Your task to perform on an android device: Open the Blossom app and create a garden plan to grow Abyssinian Banana plant also mentioning their water , temperature, light or humidity required to grow them.
Image 1: 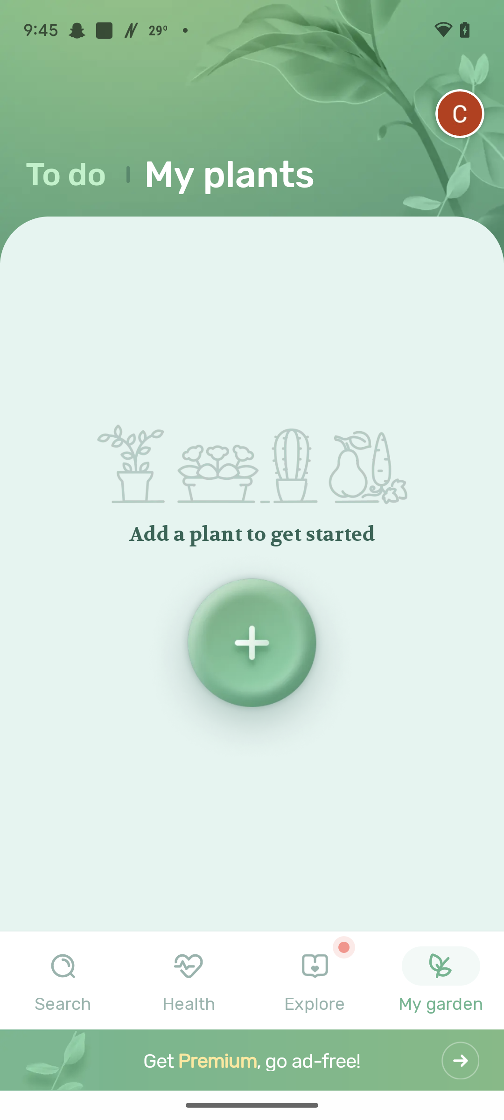
Click on the + icon
Step 1: click (252, 657)
Image 2: 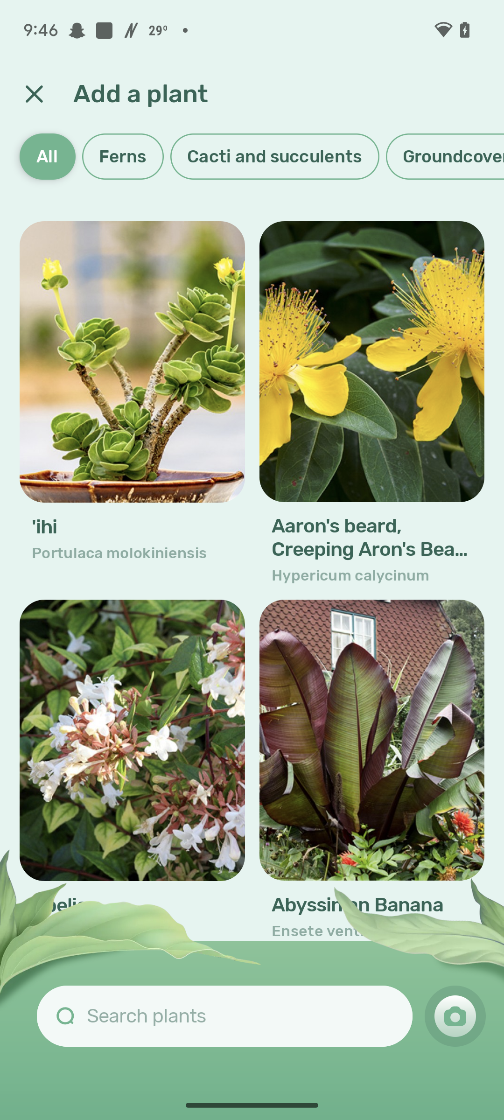
Select the Abyssinian Banana
Step 2: click (371, 740)
Image 4: 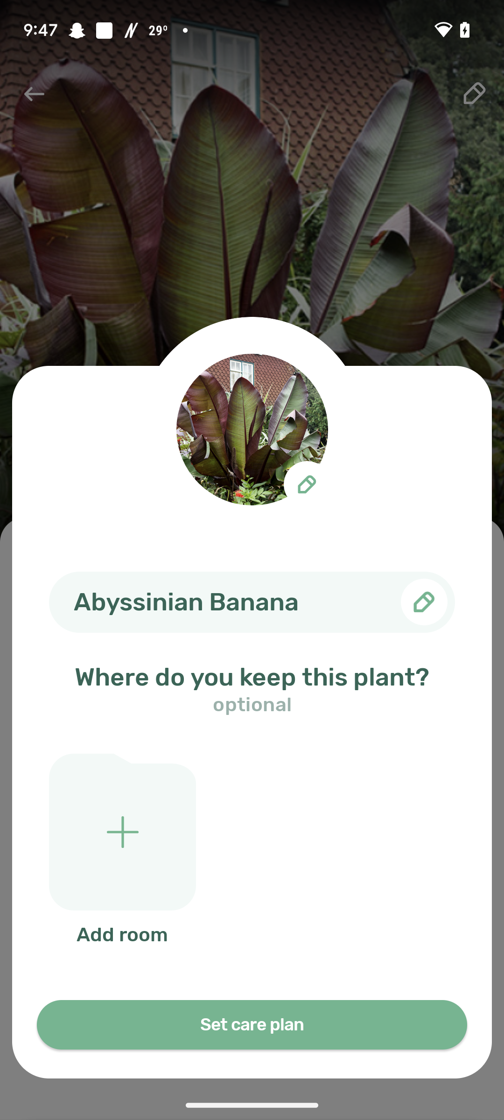
Click on the set care plan button
Step 4: click (252, 1025)
Image 5: 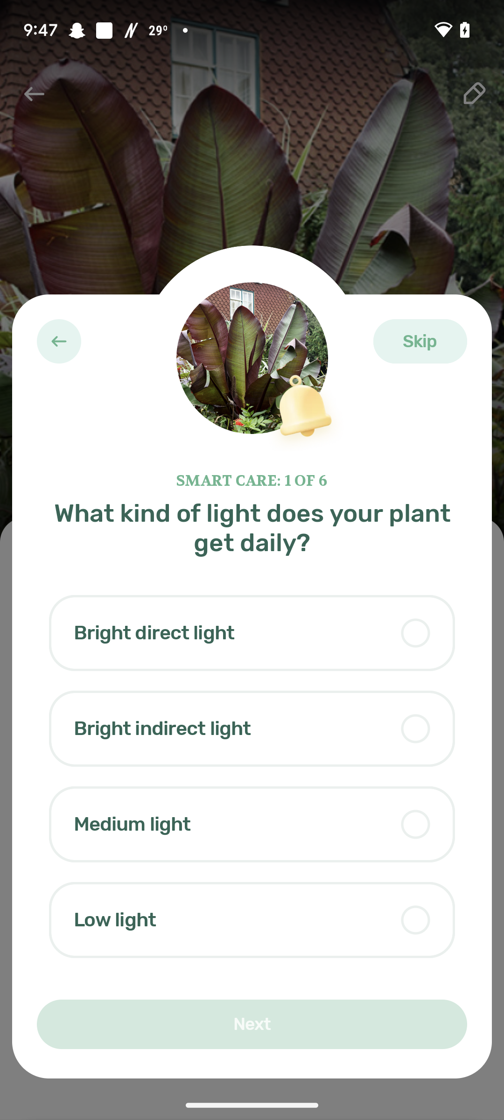
Choose light as bright direct light
Step 5: click (252, 633)
Image 6: 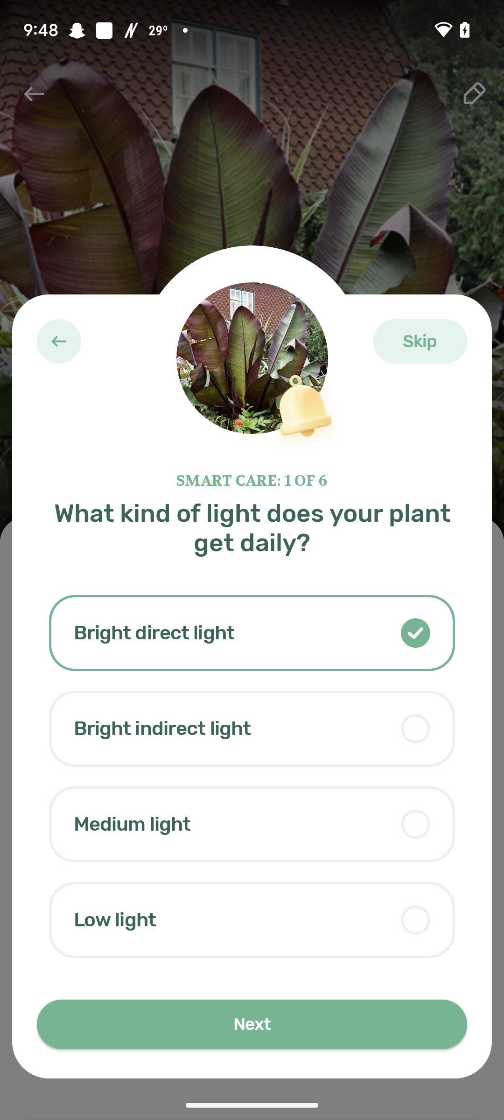
Click on the next button
Step 6: click (252, 1024)
Image 7: 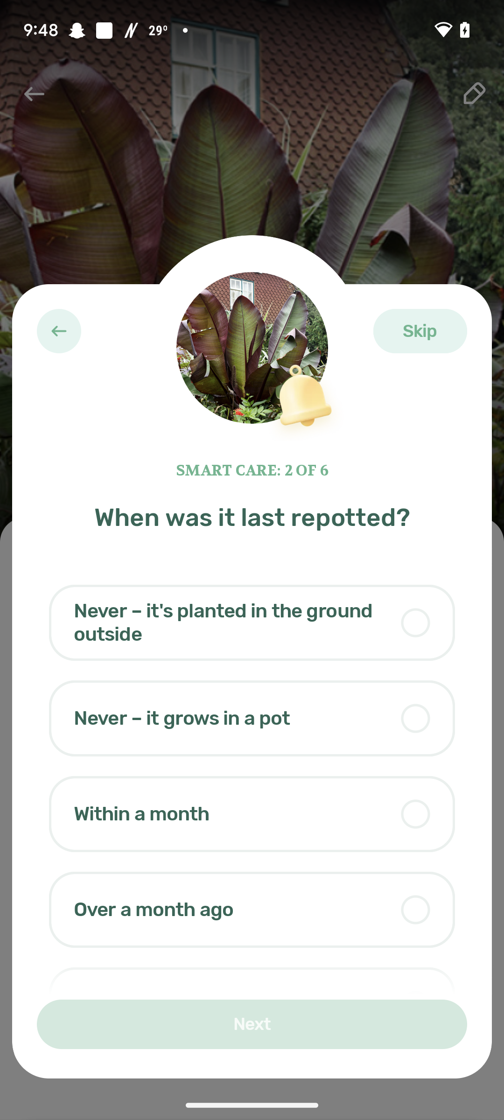
Click on the skip button
Step 7: click (420, 331)
Image 9: 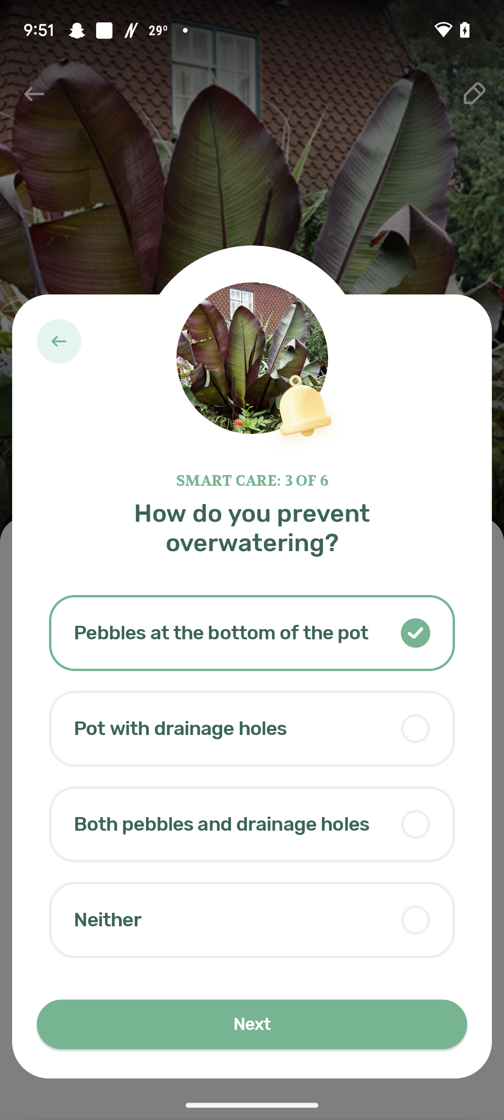
Click on the next button
Step 9: click (252, 1024)
Image 10: 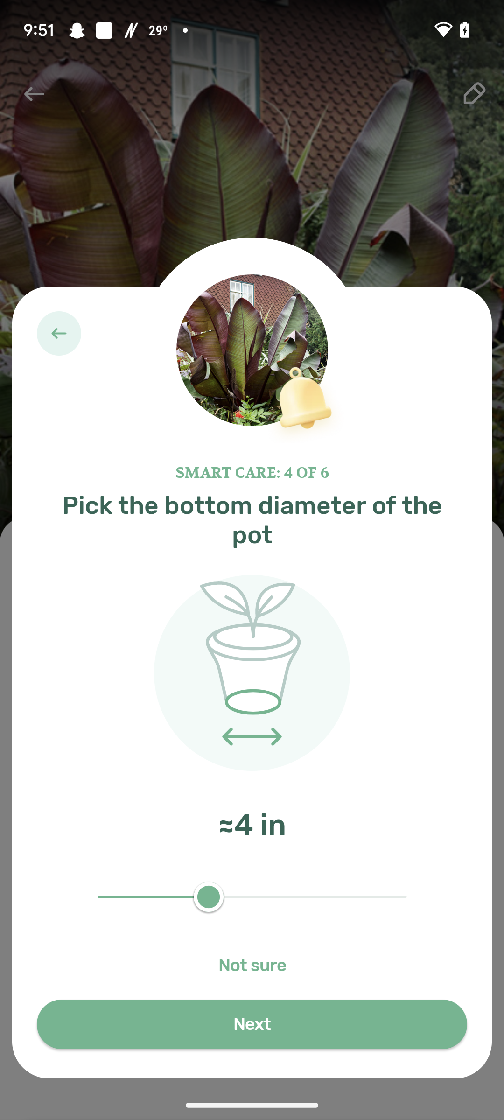
Click on the next button
Step 10: click (252, 1024)
Image 11: 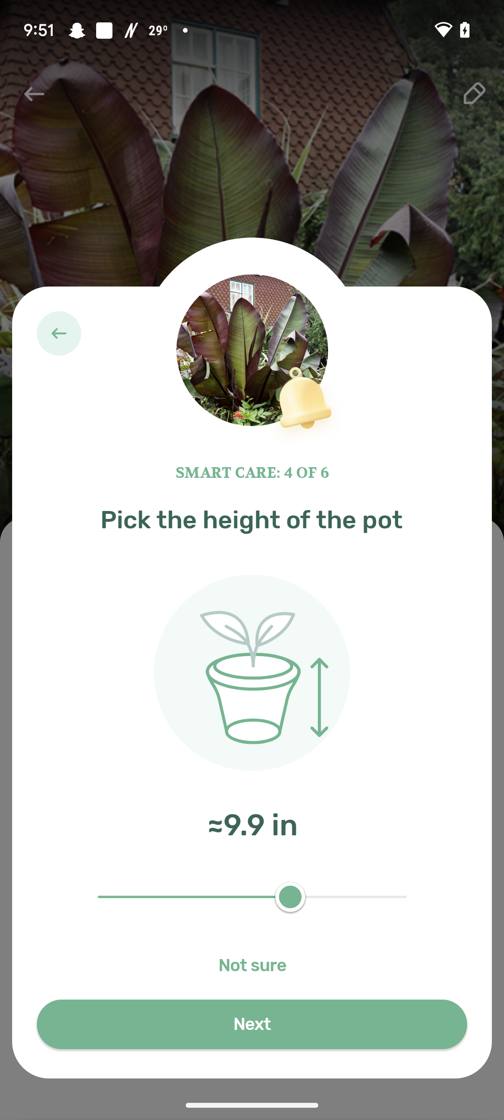
Click on the not sure button
Step 11: click (252, 965)
Image 12: 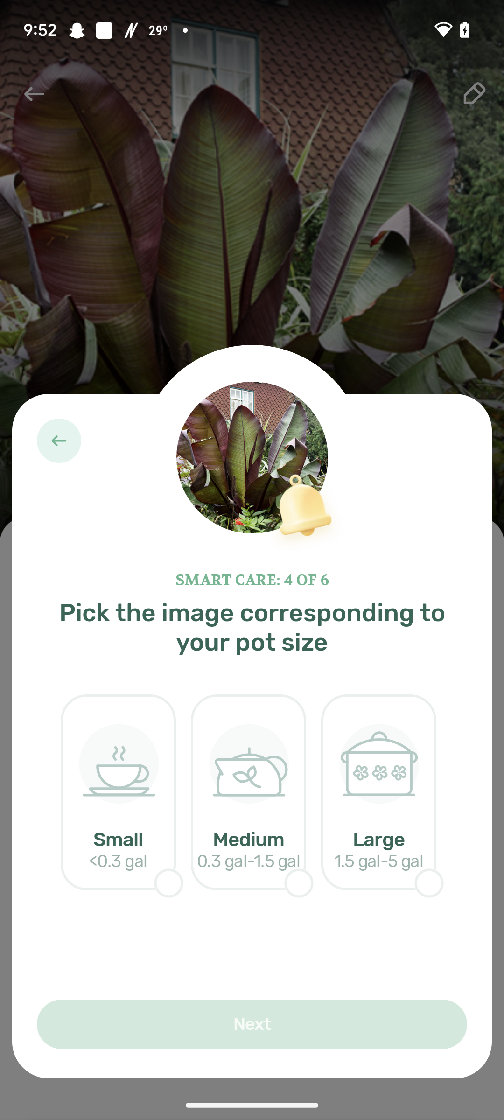
Choose the pot size as large
Step 12: click (378, 792)
Image 13: 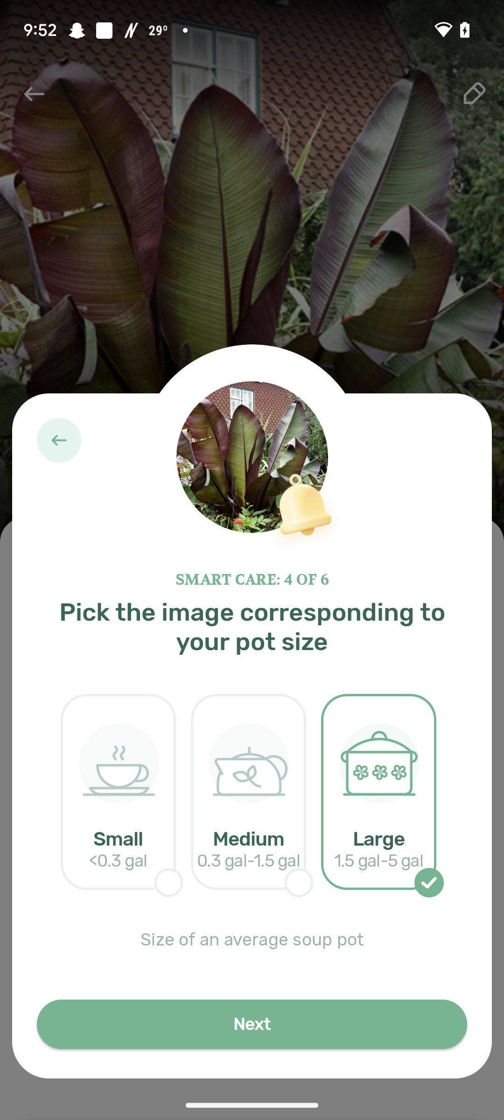
Click on the next button
Step 13: click (252, 1024)
Image 14: 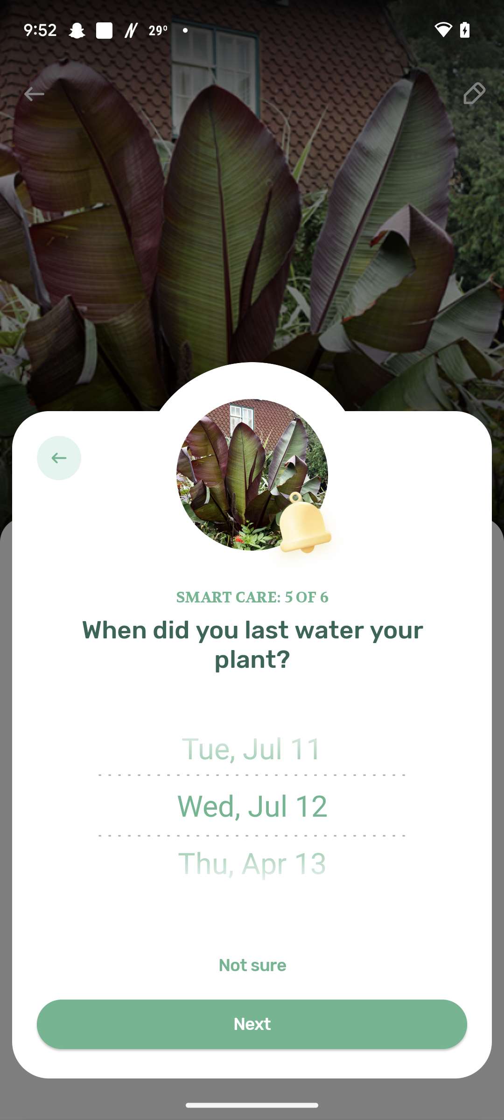
Click on the next button
Step 14: click (252, 1024)
Image 15: 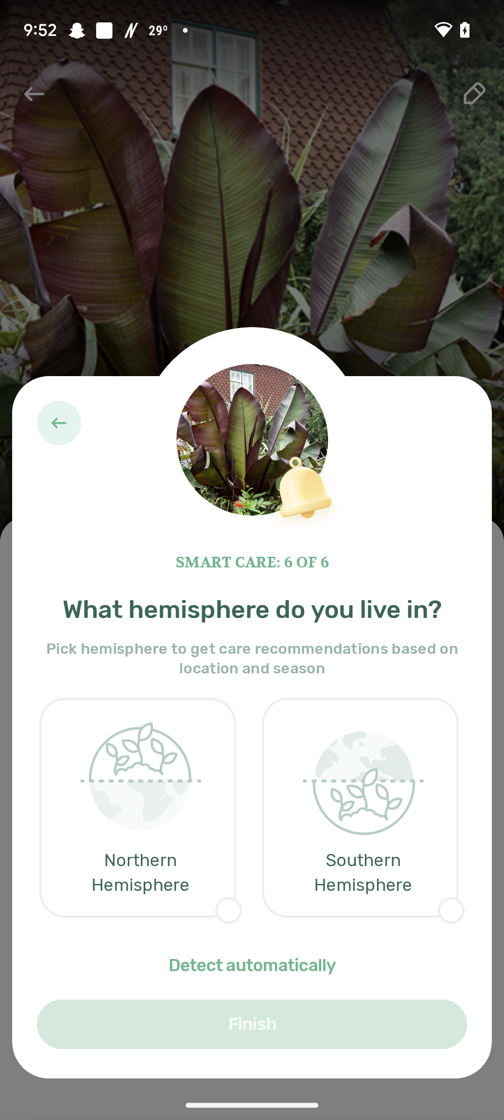
Choose the hemisphere as northern
Step 15: click (228, 910)
Image 16: 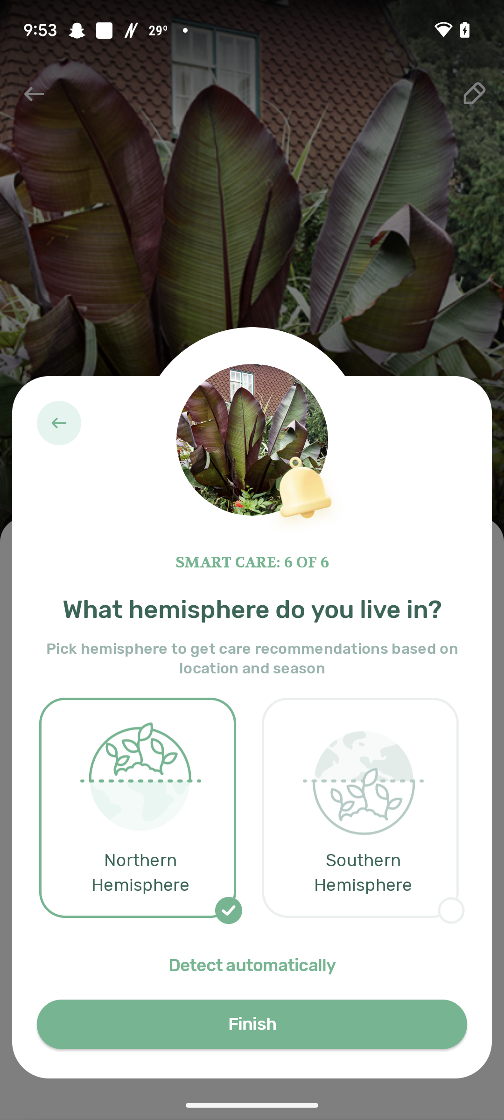
Click on the finish button
Step 16: click (252, 1024)
Image 17: 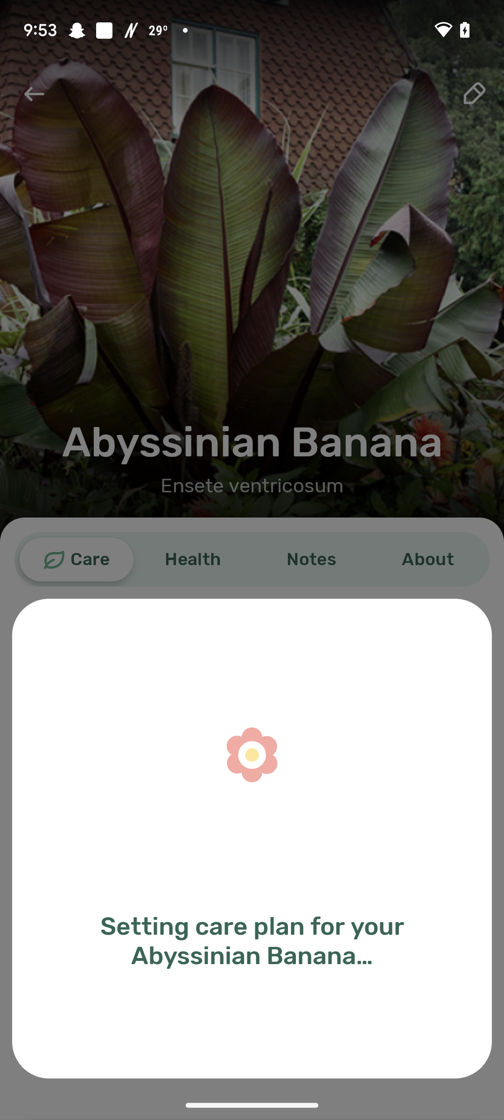
Click on the finish button
Step 17: wait
Image 18: 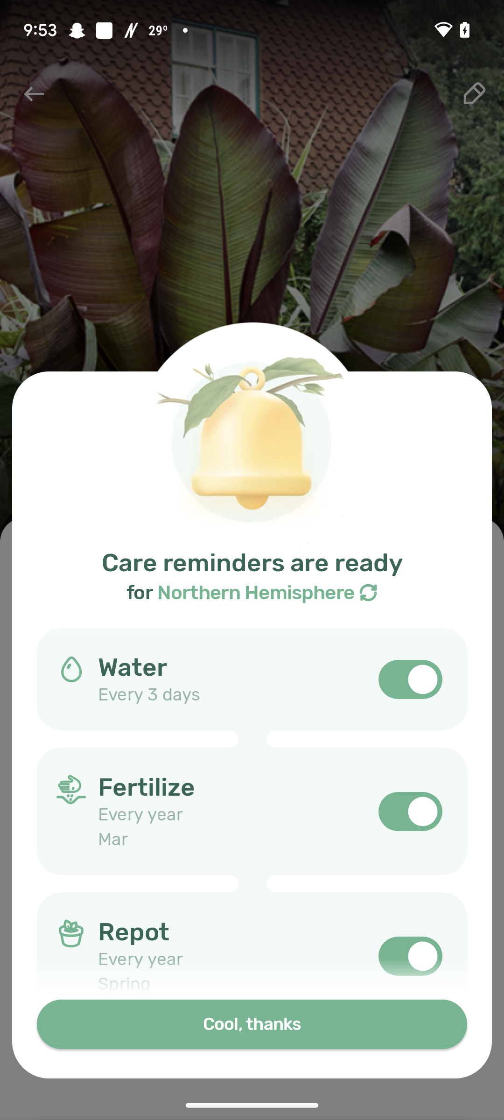
Click on the Cool,thanks button
Step 18: click (252, 1024)
Image 19: 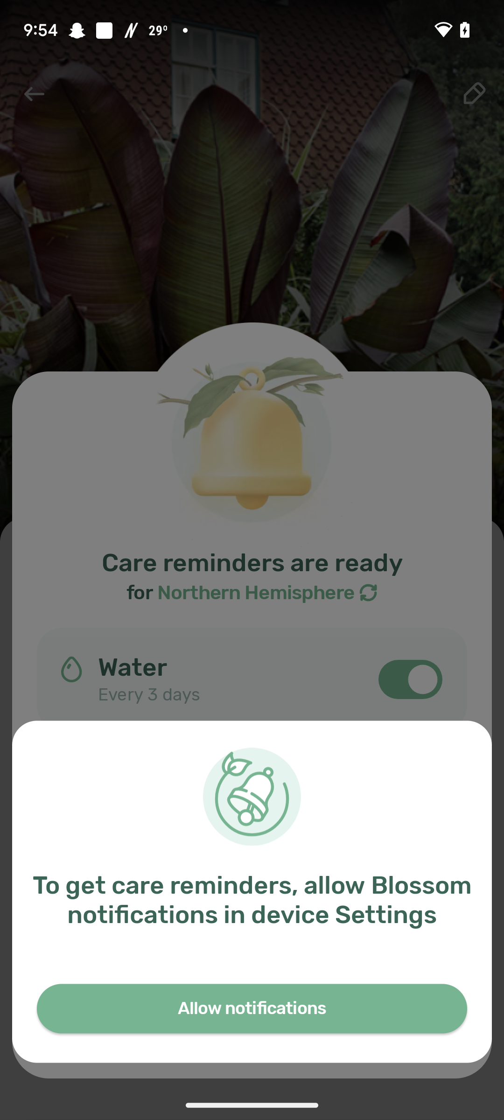
Click on the allow notification button
Step 19: click (252, 1003)
Image 20: 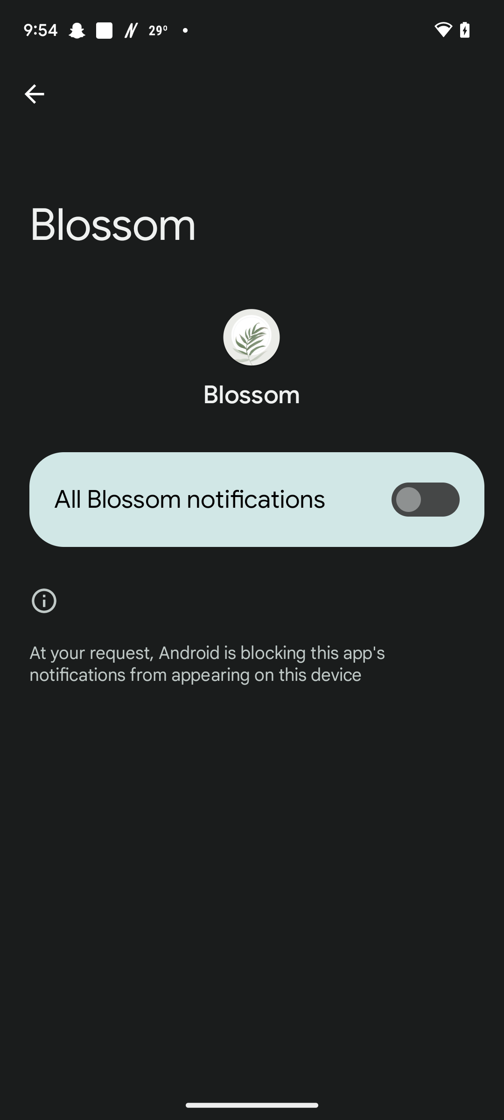
Enable the all blossom notification
Step 20: click (425, 499)
Image 21: 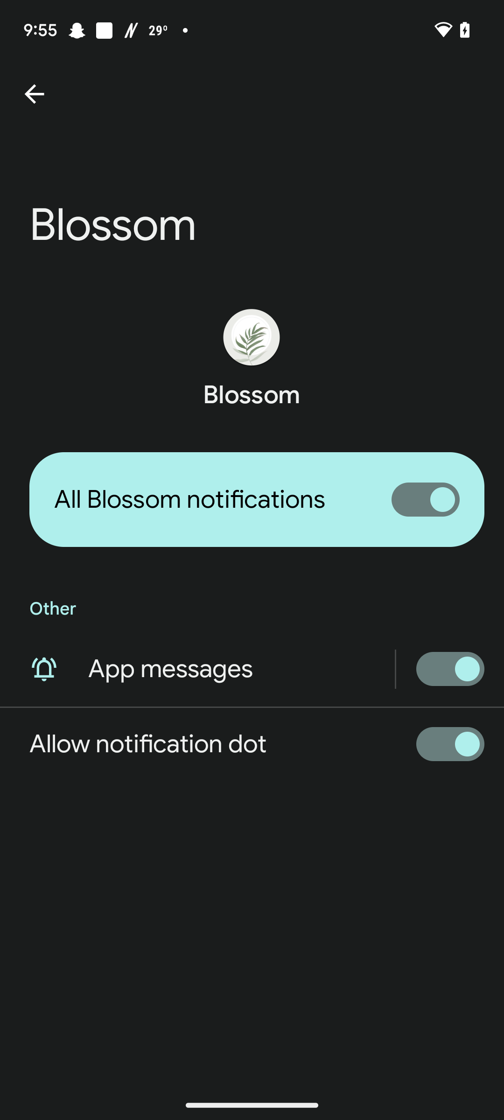
Go back to the previous screen
Step 21: press back button
Image 22: 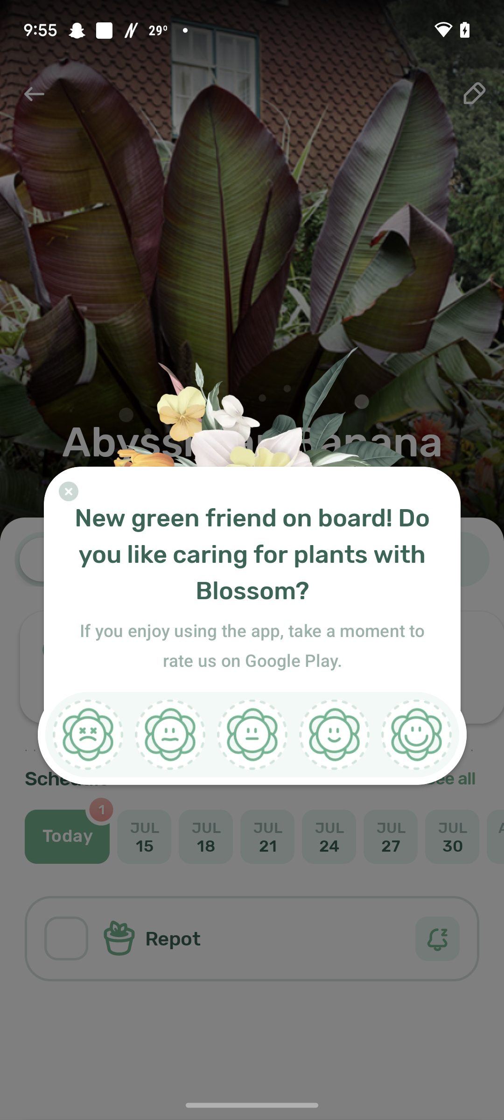
Close the pop up box
Step 22: click (68, 491)